Your task to perform on an android device:  In the weather & radar app scroll down to view the weather map.
Image 0: 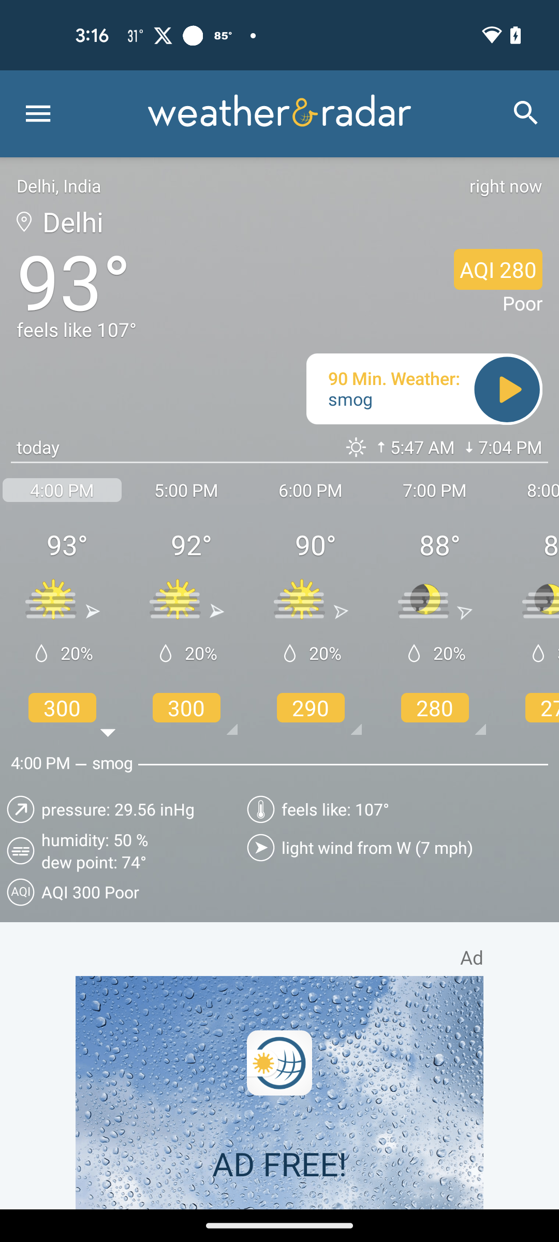
Scroll down to view the weather map.
Step 0: scroll down
Image 1: 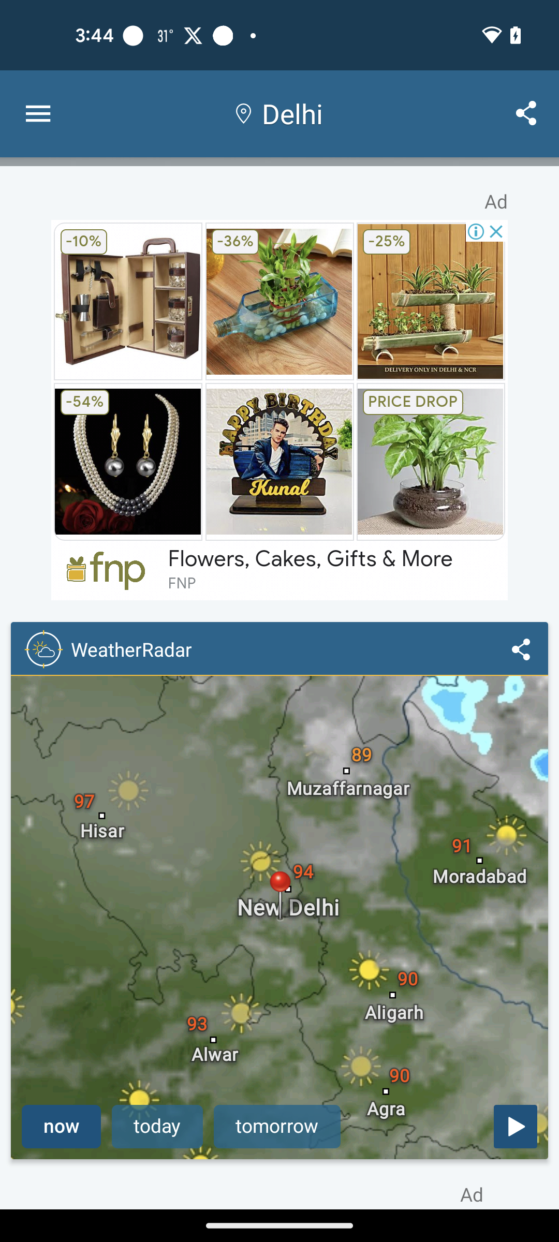
Click on the map to view weather map.
Step 1: click (277, 885)
Image 2: 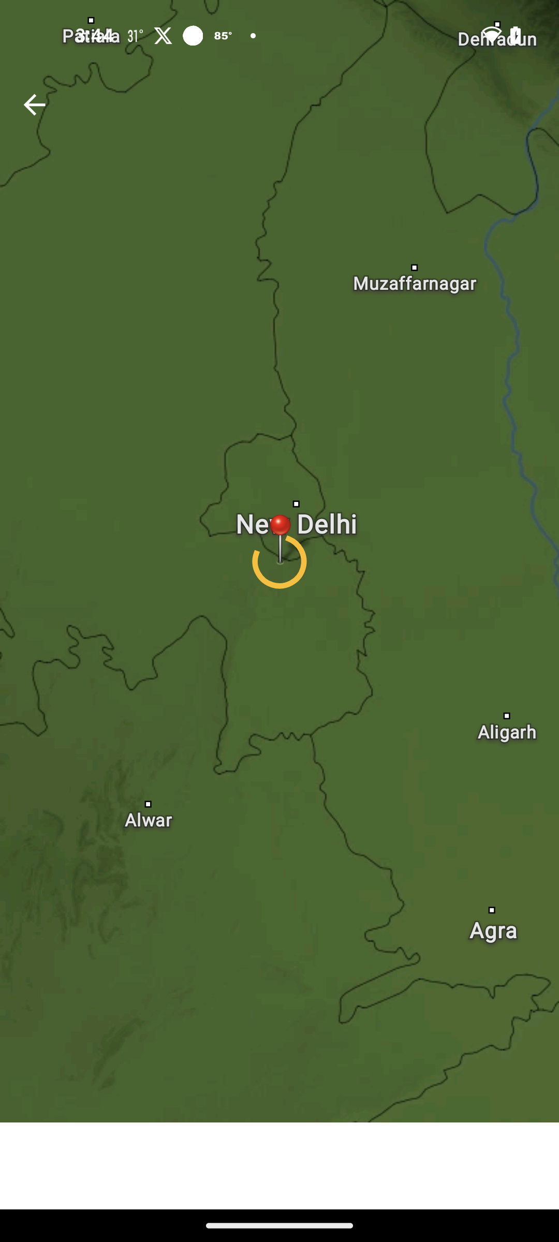
Click on the map to view weather map.
Step 2: wait